Your task to perform on an android device: I want to capture audio on the My Recorder app so I can hear my own voice.
Image 0: 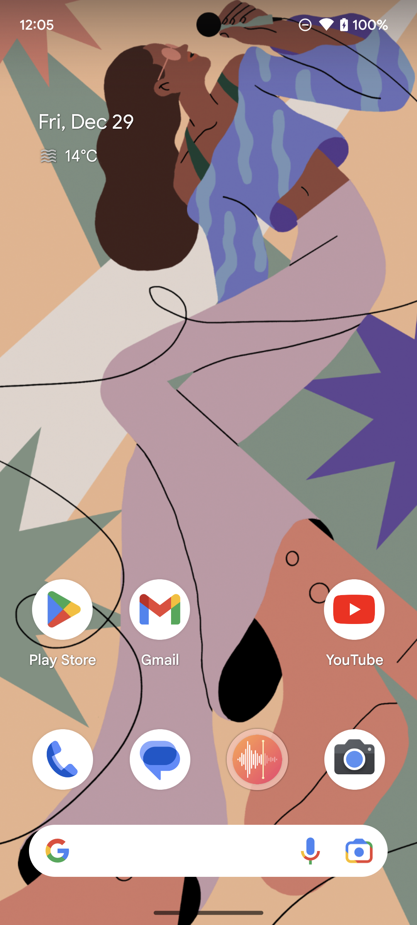
Open My Recorder app.
Step 0: open app "MyRecorder"
Image 1: 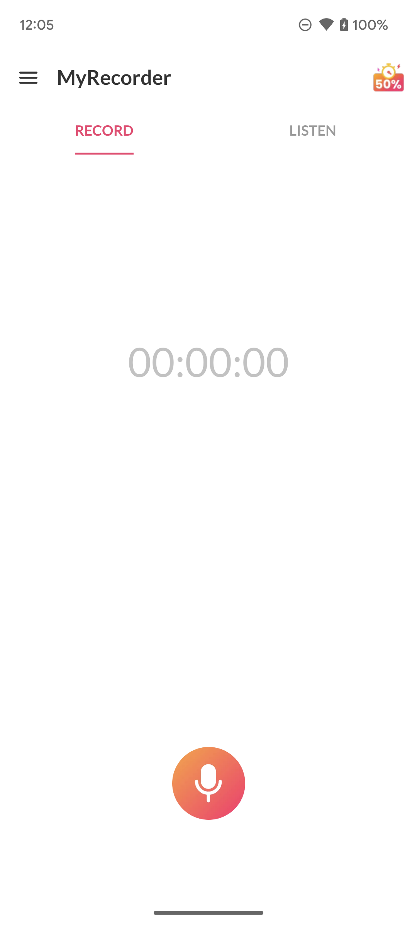
Click on the Mic icon on the screen.
Step 1: click (208, 783)
Image 2: 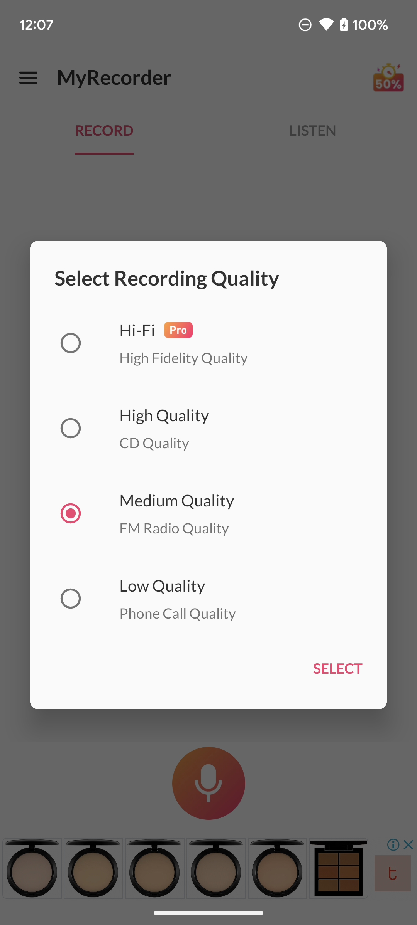
Click on the Select option on the screen.
Step 2: click (338, 668)
Image 3: 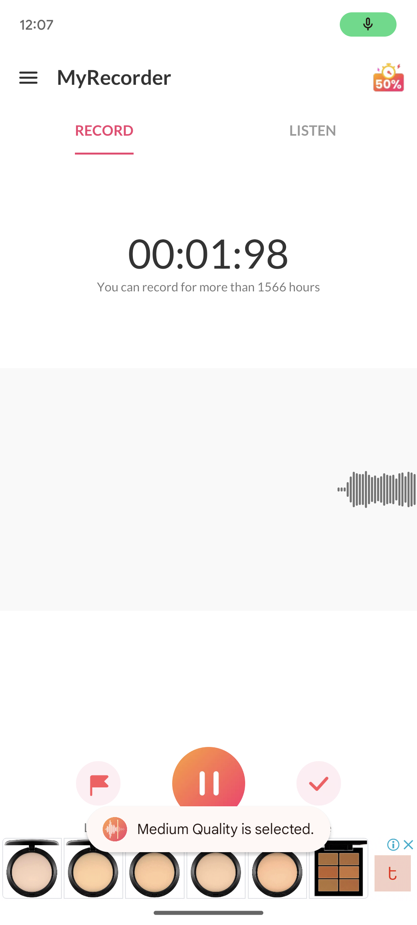
Click on the tick icon on the screen.
Step 3: click (319, 783)
Image 4: 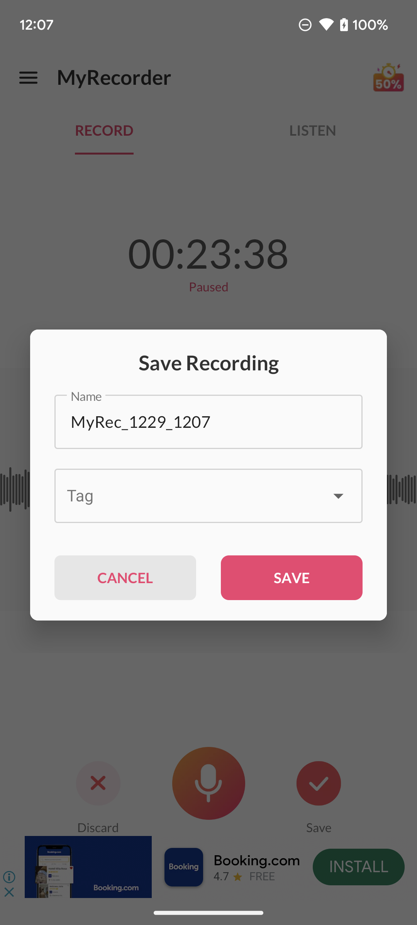
Click on the Save option on the screen.
Step 4: click (292, 578)
Image 5: 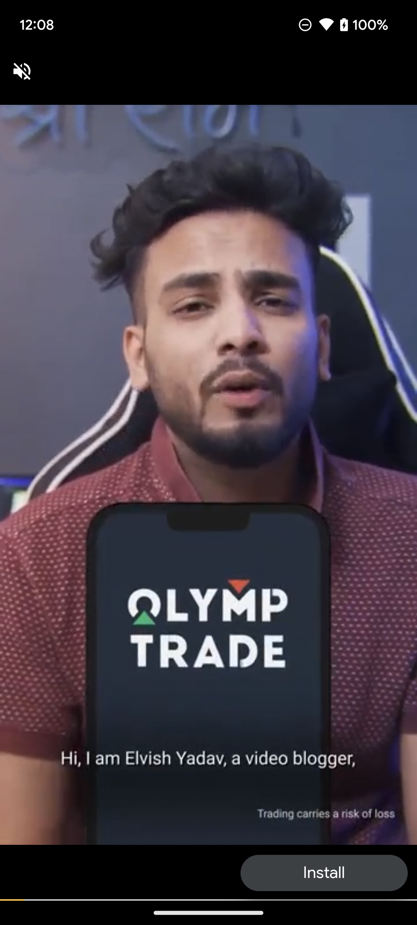
Click on the Save option on the screen.
Step 5: wait